Your task to perform on an android device: I want to meet my son for important work, who lives in Berlin, so search for the schedule of buses from Ulm to Berlin on November 6th in the Wanderu app.
Image 0: 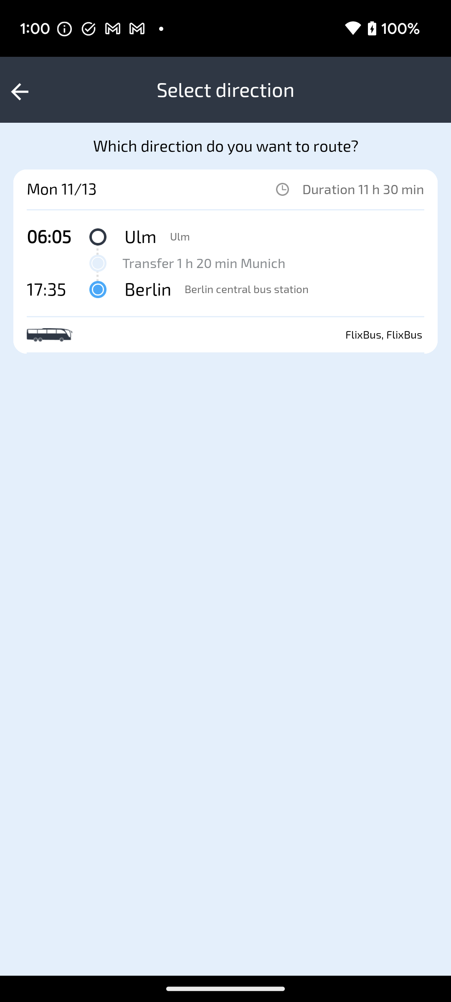
Open the Wanderu app.
Step 0: open app "Wanderu"
Image 1: 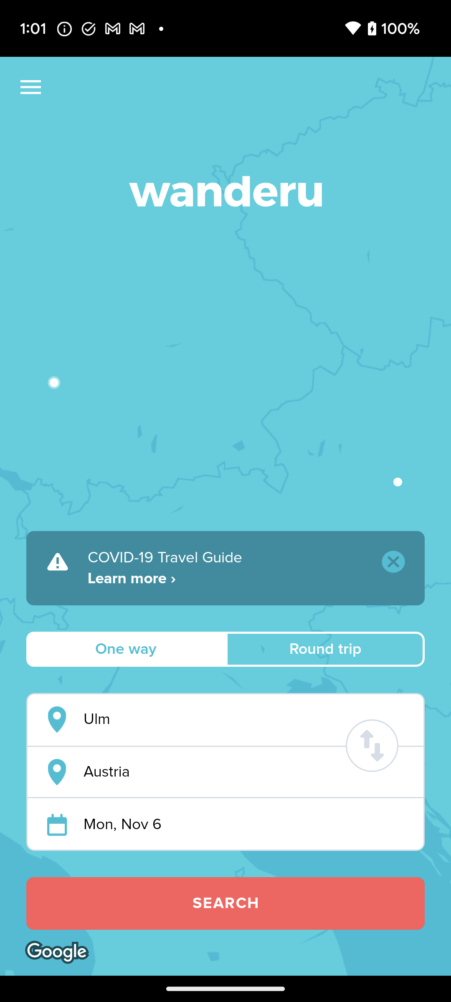
Click on the first input box to enter the departure location
Step 1: click (247, 719)
Image 2: 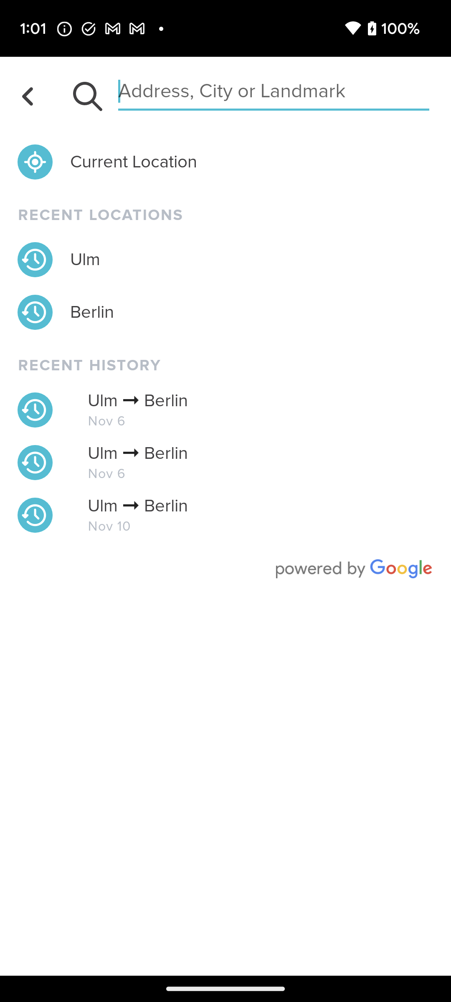
Type Ulm in the search location bar
Step 2: type "Ulm"
Image 3: 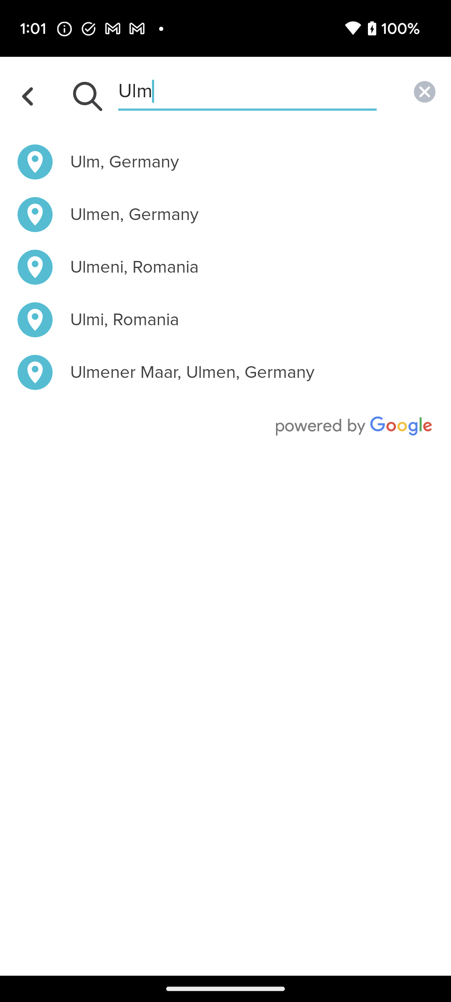
Click on the Ulm Germany to select the departure location
Step 3: click (249, 162)
Image 4: 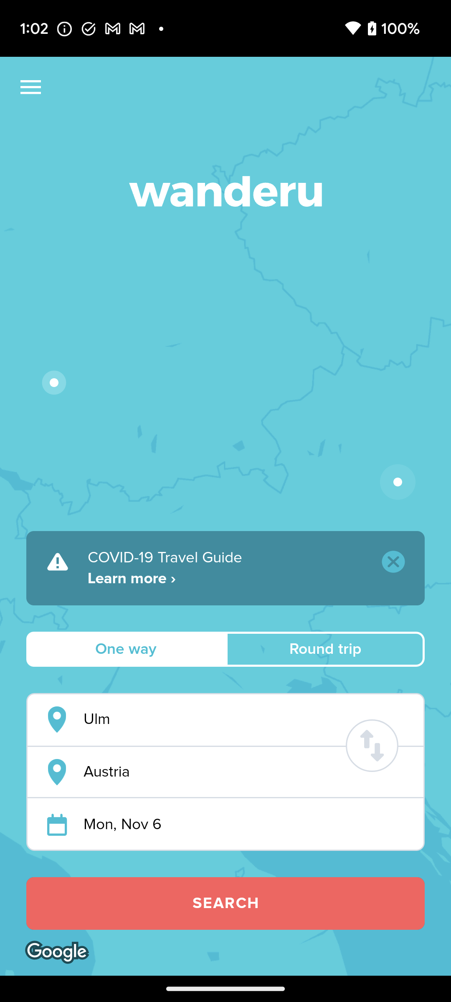
Click on the second input box to enter the destination location.
Step 4: click (247, 772)
Image 5: 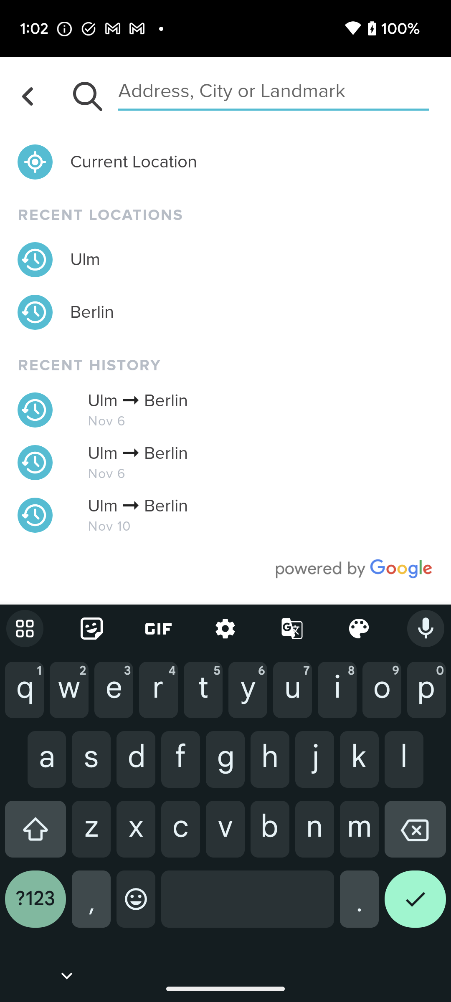
Type Berlin in the search location bar.
Step 5: wait
Image 6: 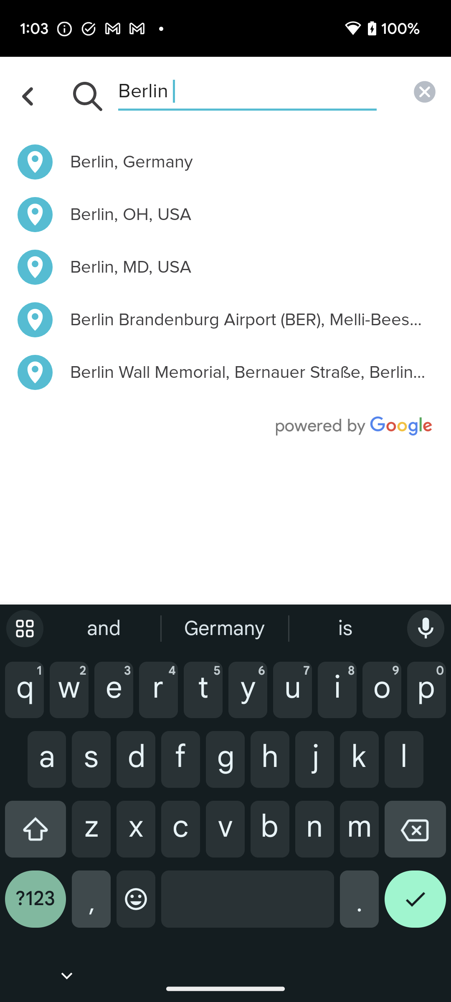
Click on the Berlin Germany to select the destination location.
Step 6: click (249, 162)
Image 7: 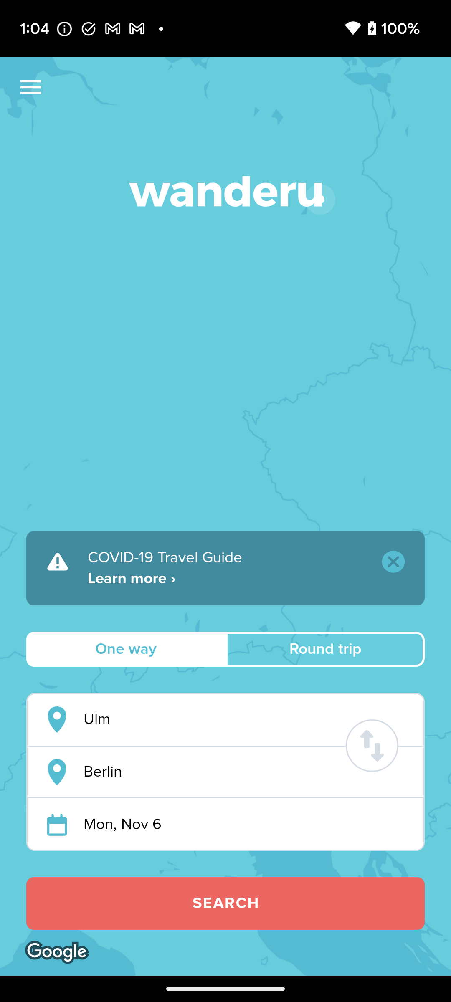
Click on the search button at the bottom of the screen to view the schedule of buses.
Step 7: click (225, 903)